Your task to perform on an android device: Since i need to fix my window so i want to search for a screwdriver on the JioMart. 
Image 0: 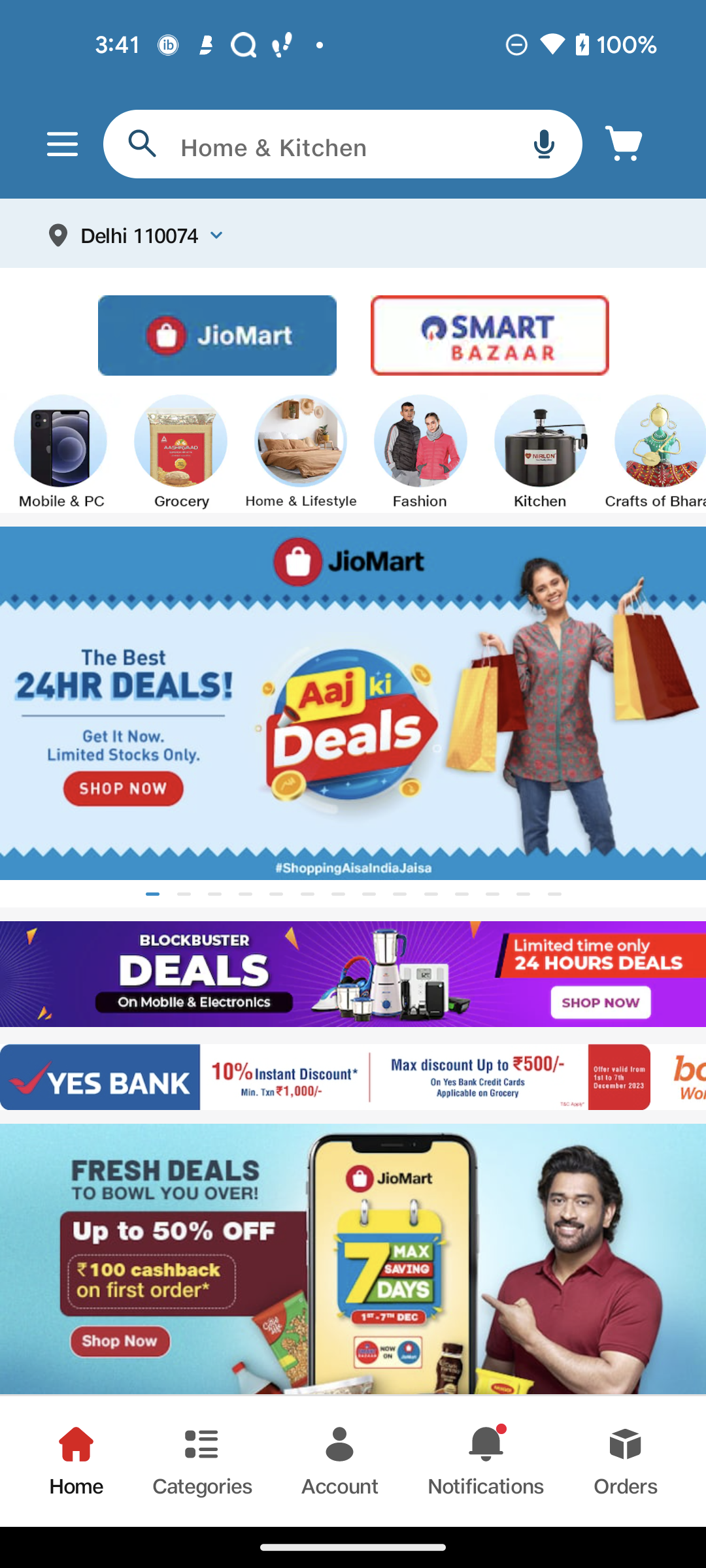
Click on the search bar top at the bottom left corner
Step 0: click (302, 157)
Image 1: 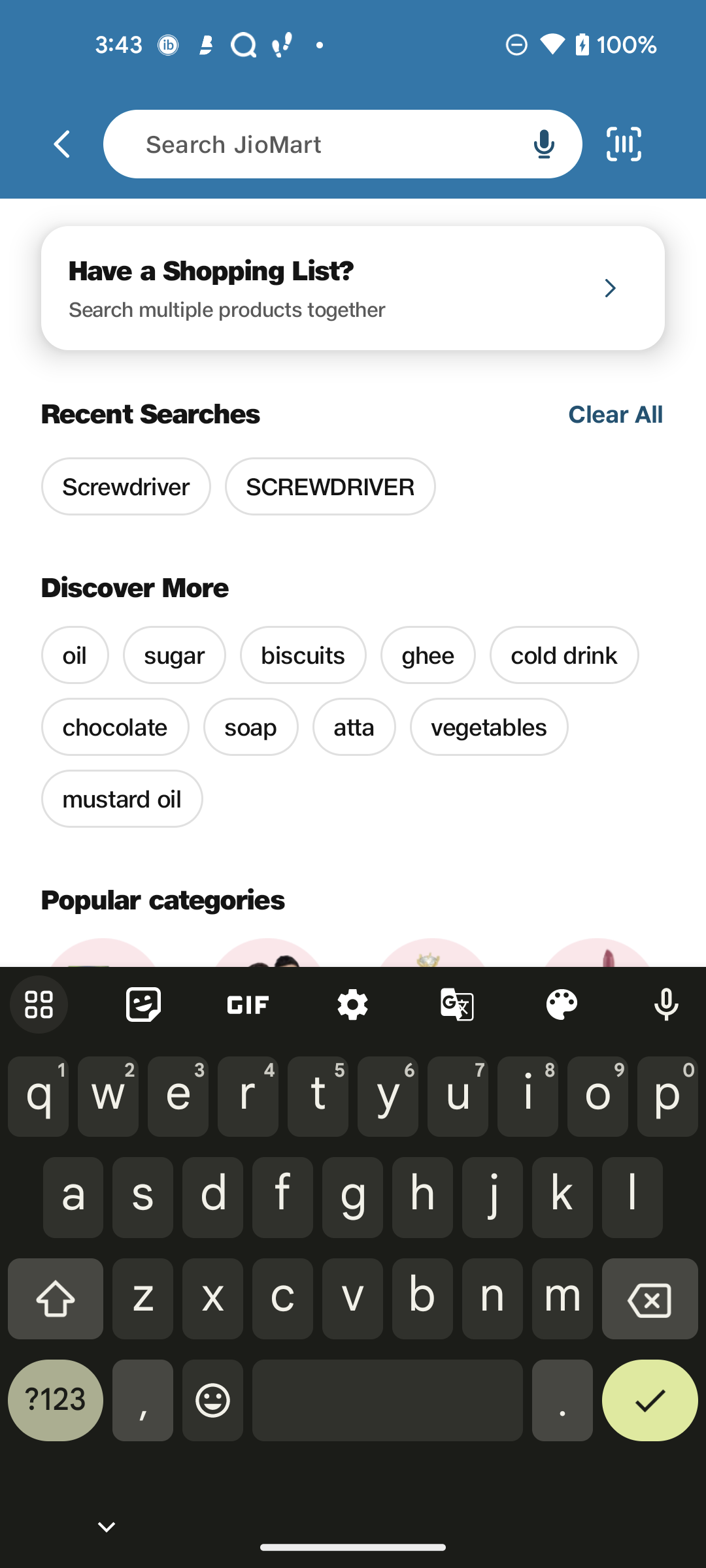
Search for Screwdriver
Step 1: type "Screwdriver"
Image 2: 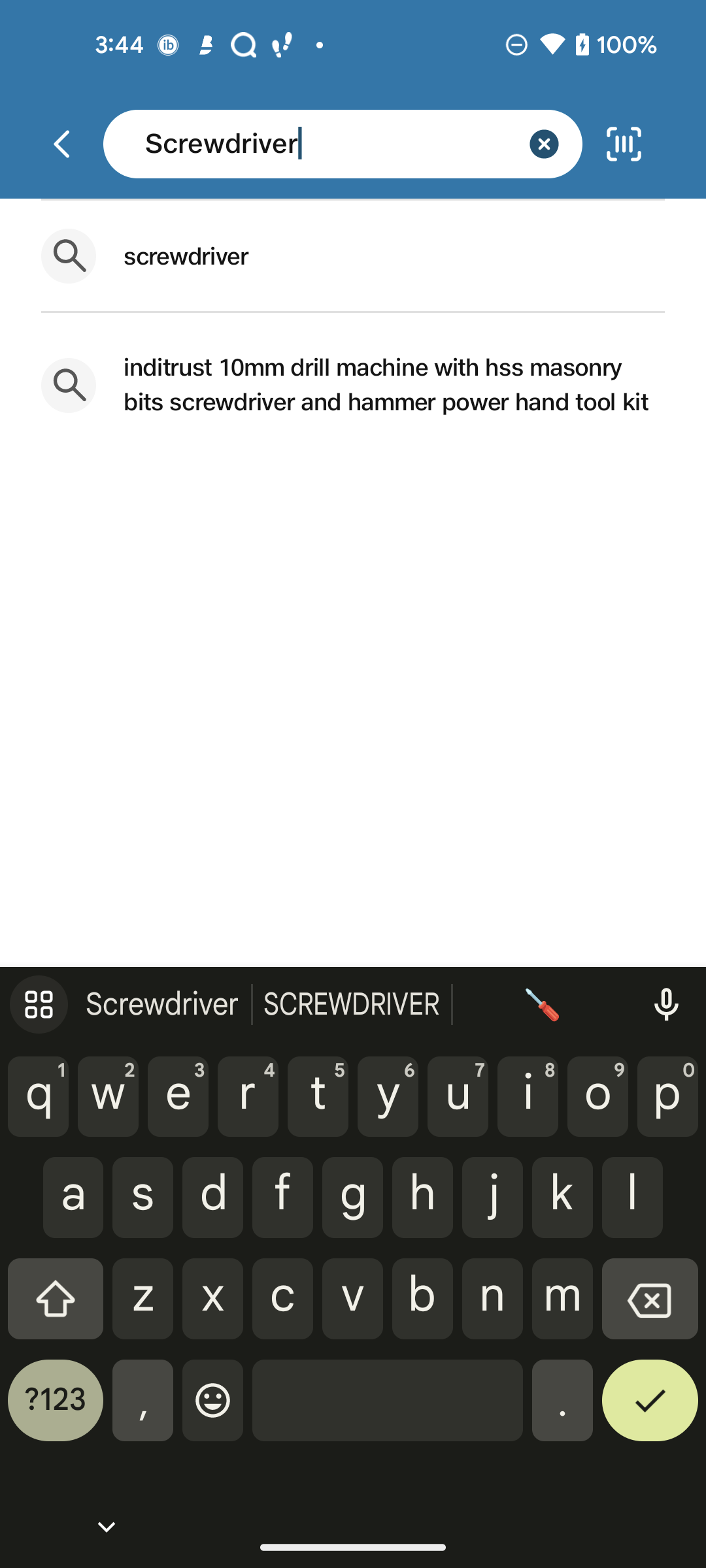
Click on the screen top at the bottom right corner
Step 2: click (650, 1410)
Image 3: 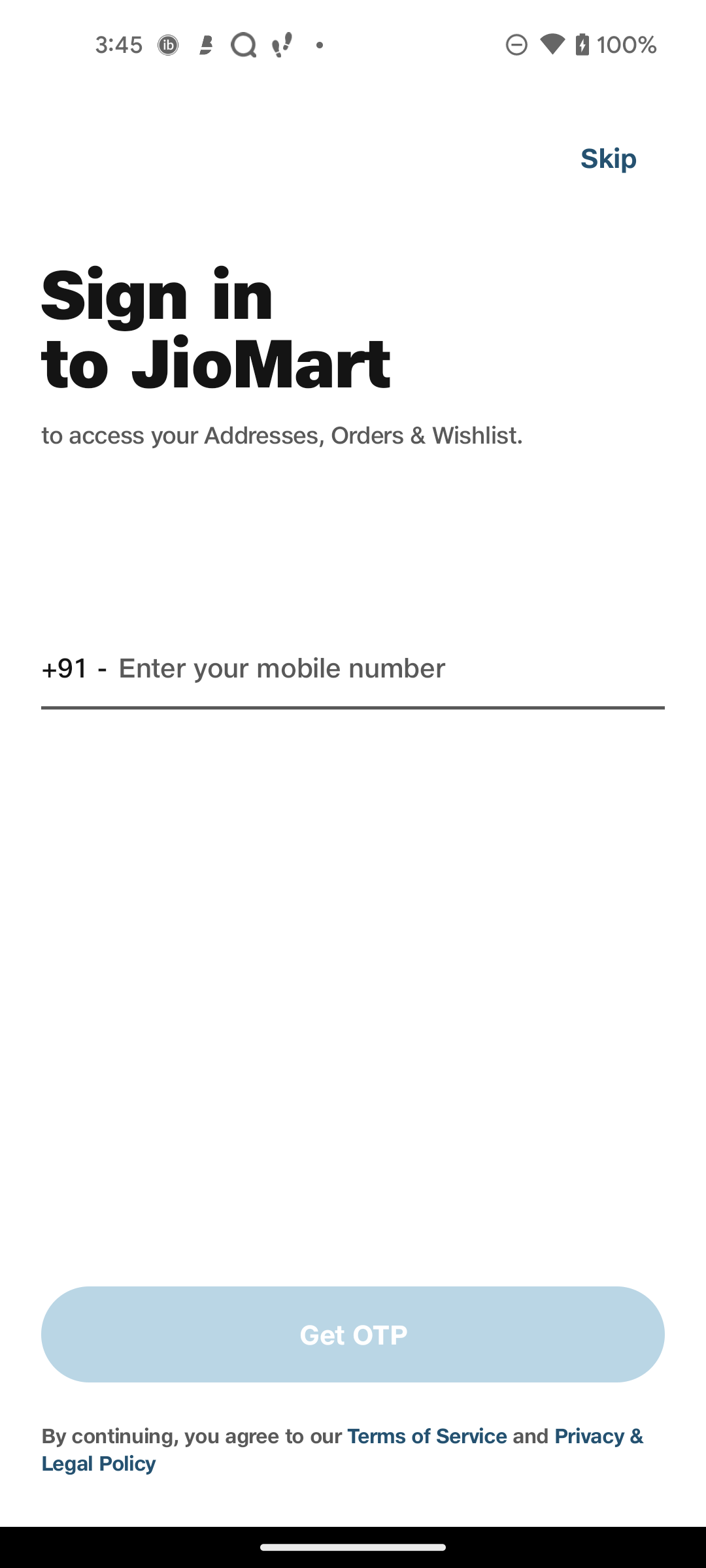
Click on the screen top at the bottom right corner
Step 3: wait
Image 4: 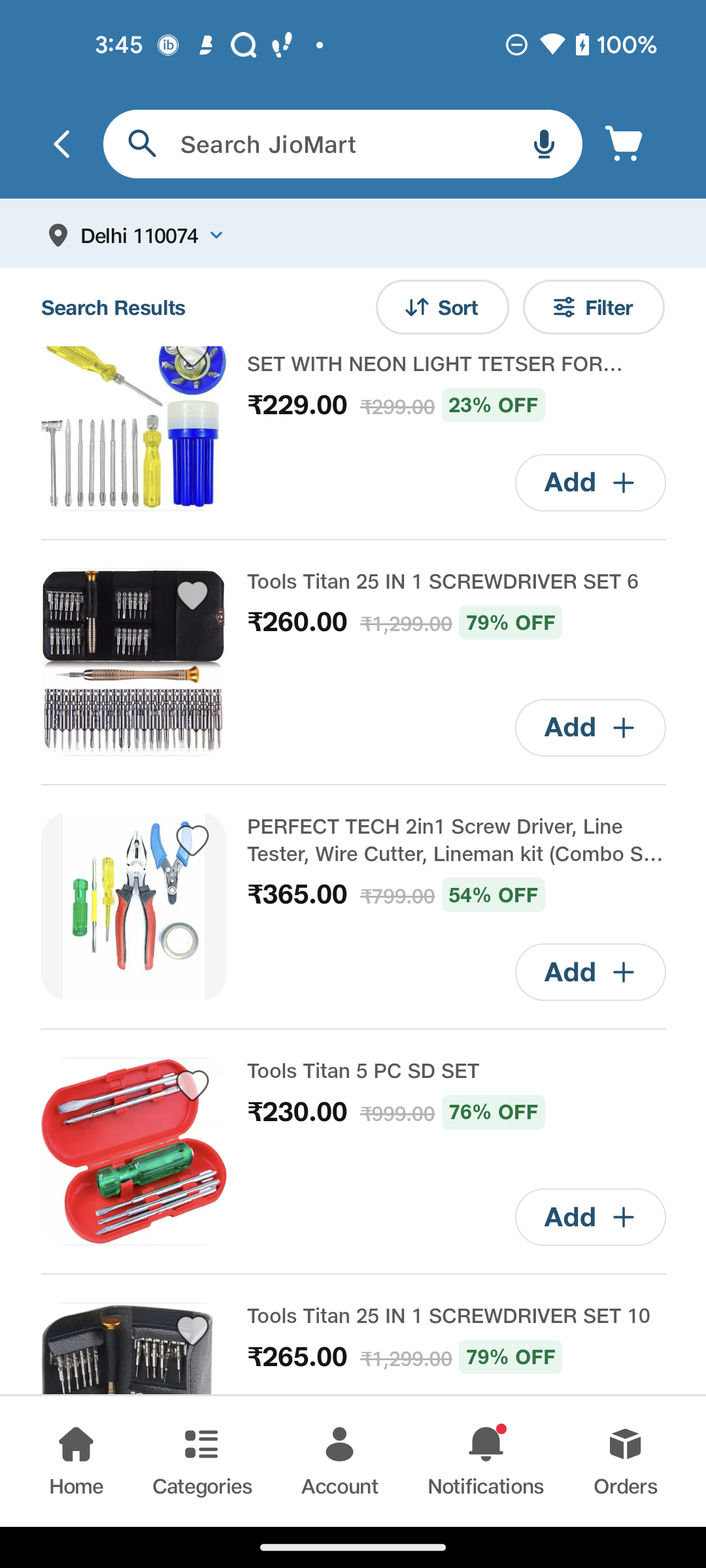
Click on the screen top at the bottom right corner
Step 4: wait